Your task to perform on an android device: In the Meditopia app, I would like to set a timer for 20 minutes for Relaxing Sounds Meditation so that I can know when to terminate the session.
Image 0: 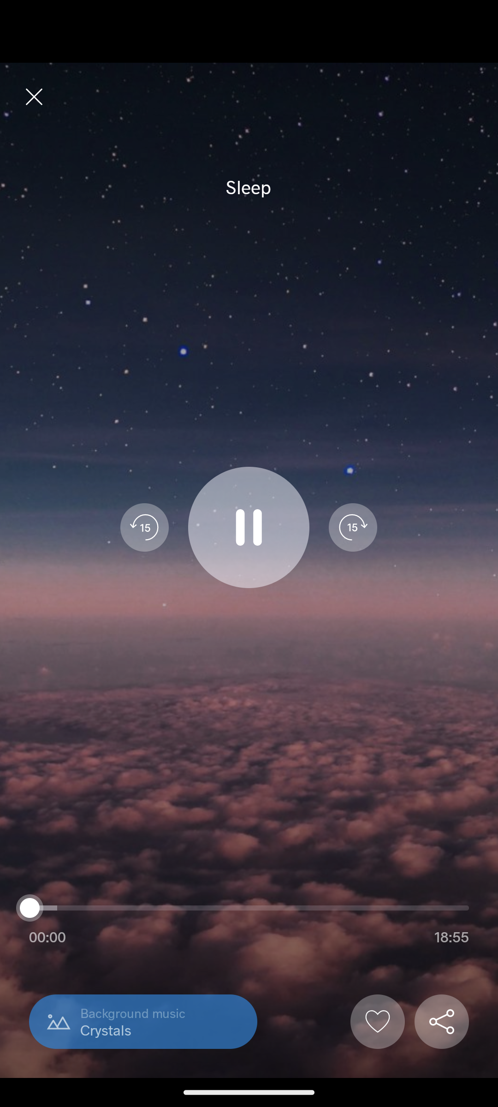
Click on the close icon
Step 0: click (34, 96)
Image 1: 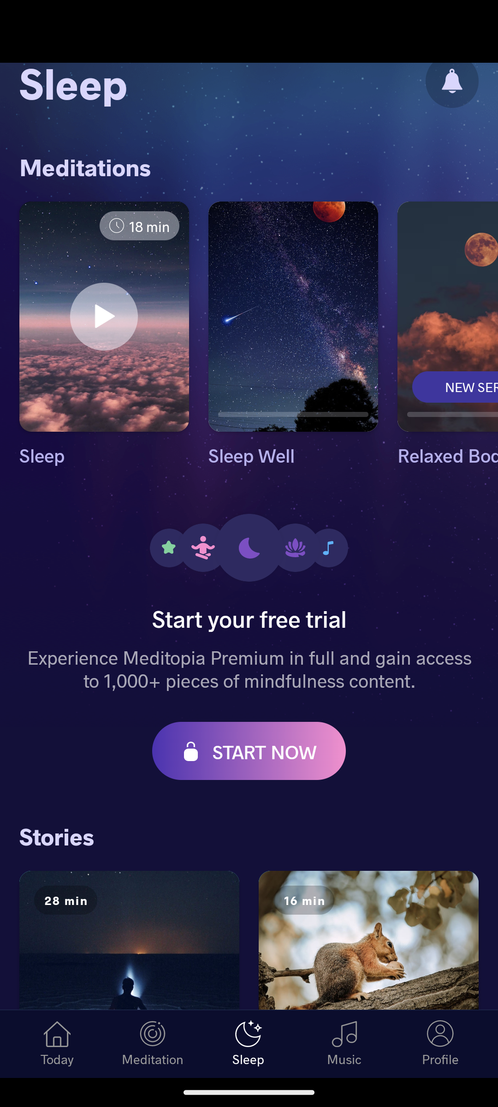
Go to the Music tab
Step 1: click (344, 1037)
Image 2: 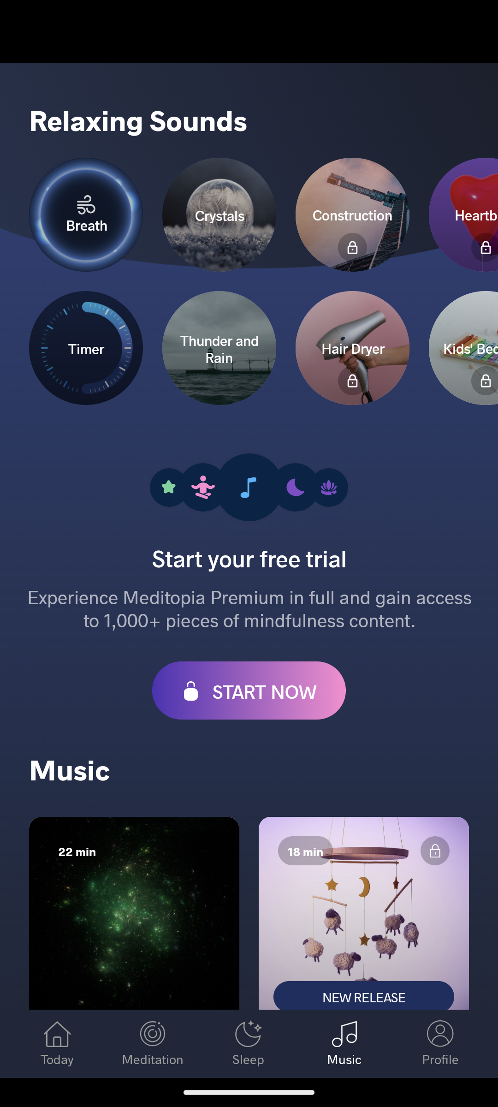
Click on the Timer option
Step 2: click (83, 360)
Image 3: 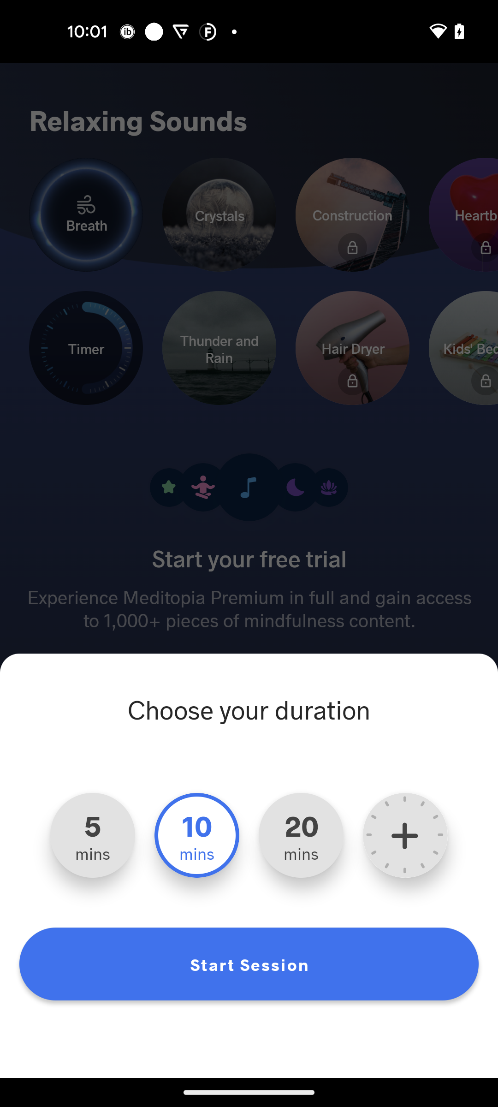
Select the 20 min duration
Step 3: click (301, 825)
Image 4: 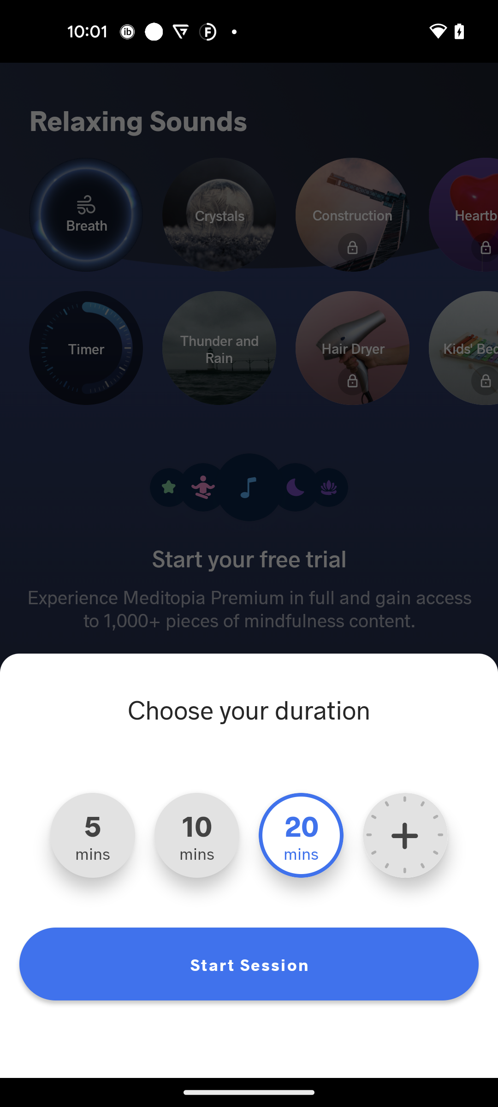
Click on the start session button
Step 4: click (249, 964)
Image 5: 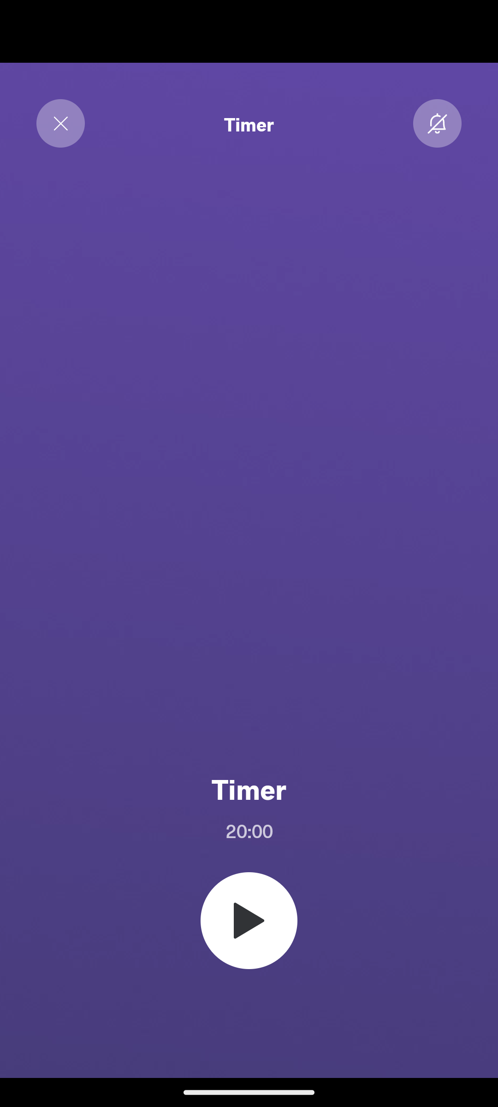
Click on the Play button
Step 5: click (260, 913)